Your task to perform on an android device: Open the Home workout app, I want to track my workout progress since I need to review the results of the routine exercise I've been performing.
Image 0: 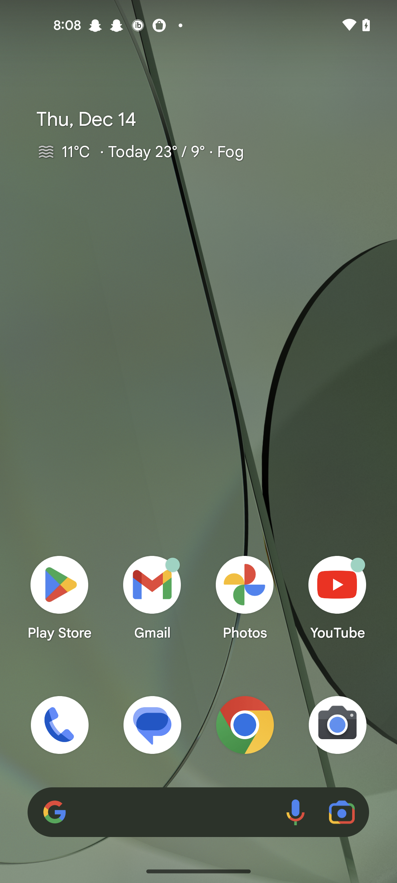
open the Home workout app
Step 0: open app "Home Workout"
Image 1: 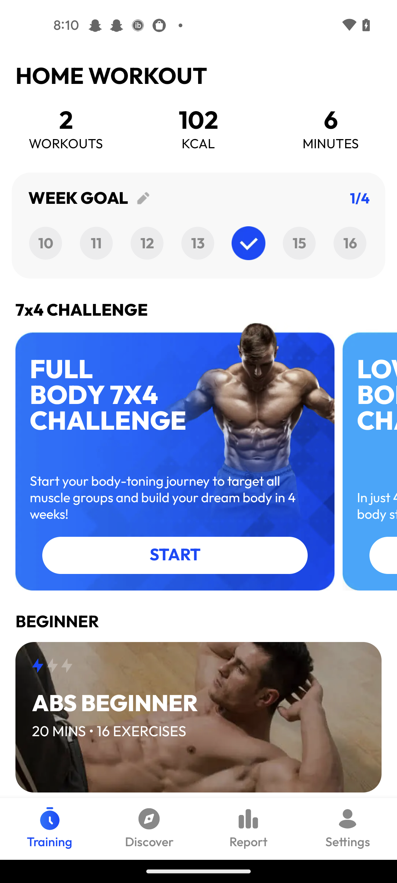
Click on the Report section
Step 1: click (248, 829)
Image 2: 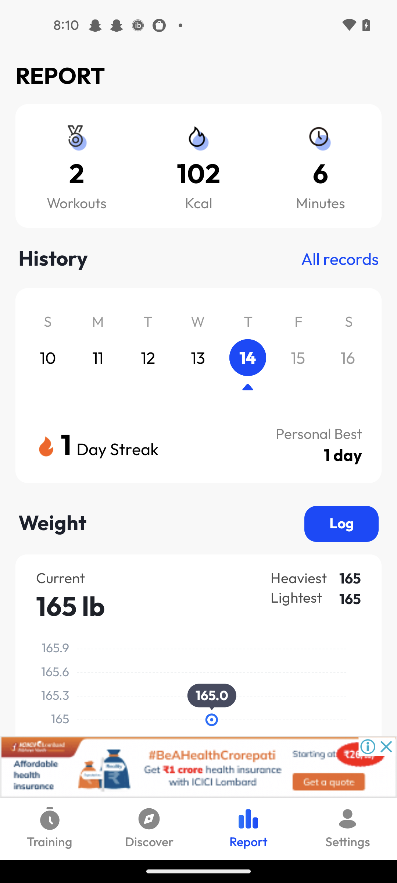
Swipe up the workout details 
Step 2: scroll down